Your task to perform on an android device: In Connected devices setting turn on the bluetooth & pair it with Nothing phone 1 device
Image 1: 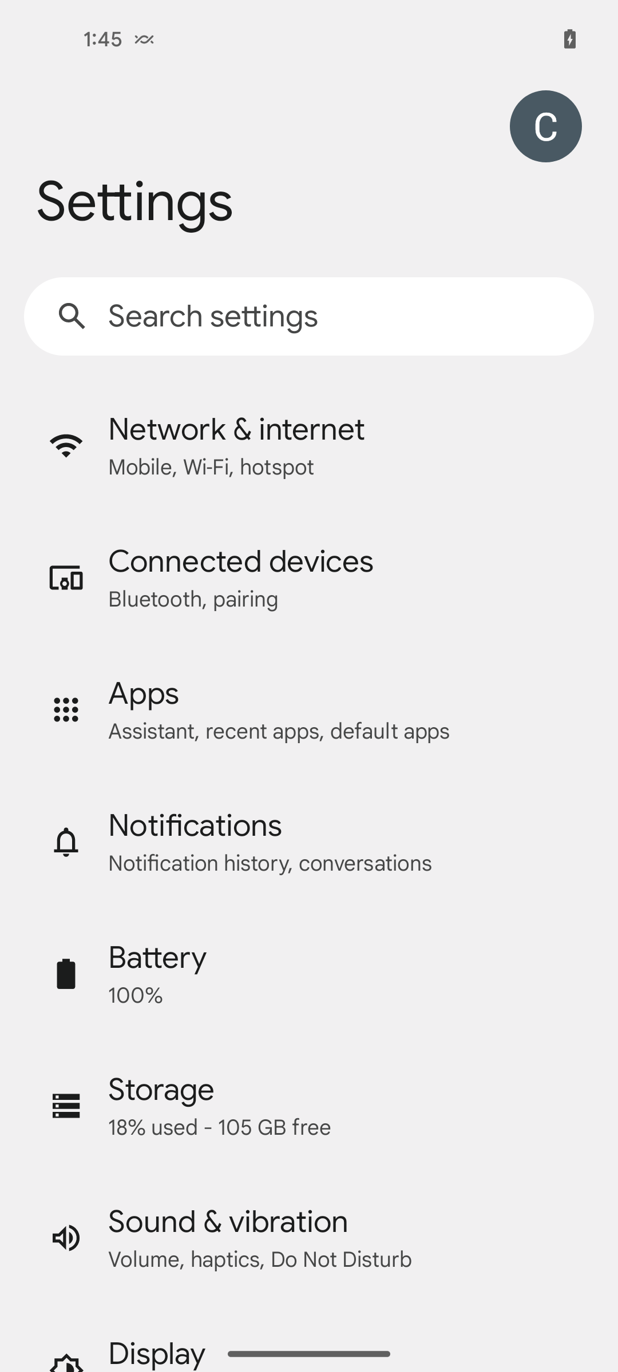
click on Connected devices
Step 1: click (241, 561)
Image 2: 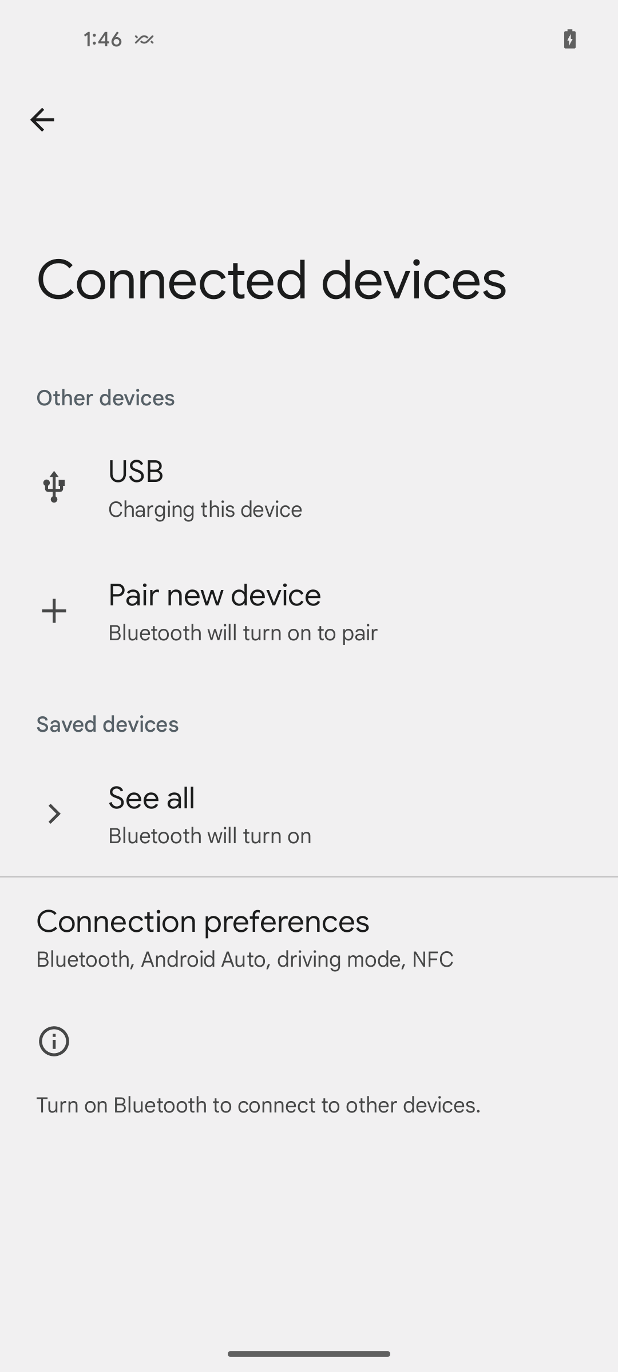
click on connection preferences option
Step 2: click (203, 922)
Image 3: 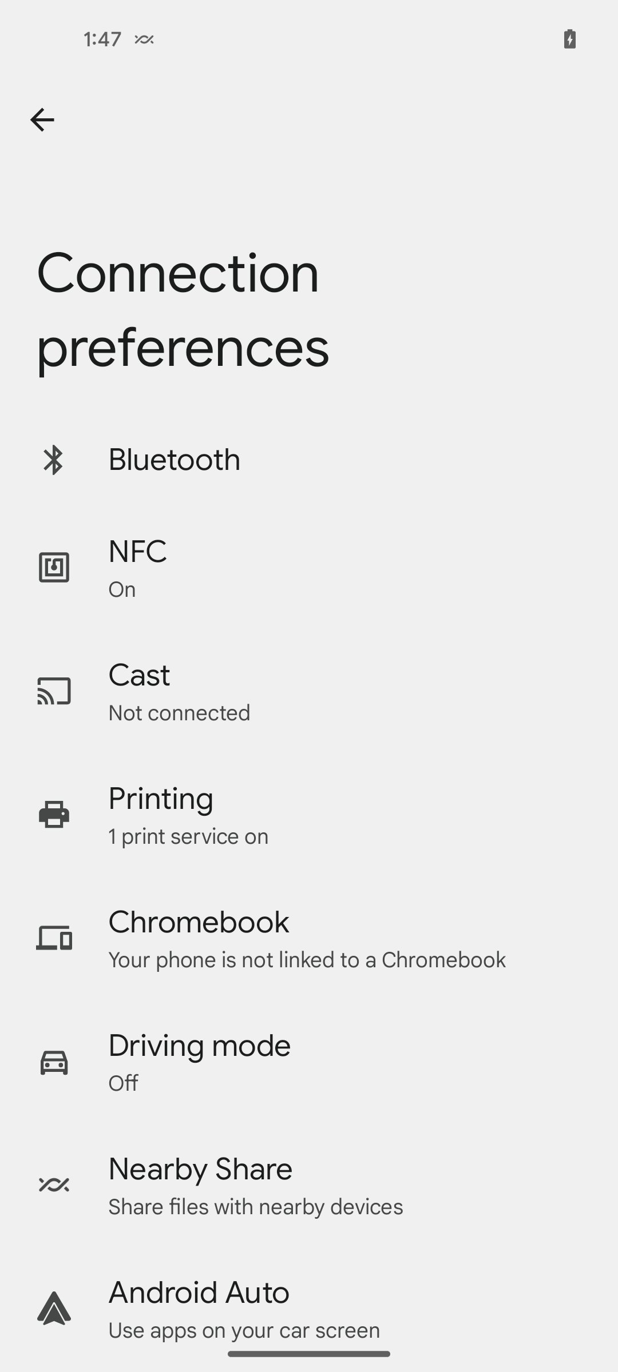
click on the Bluetooth option 
Step 3: click (175, 460)
Image 4: 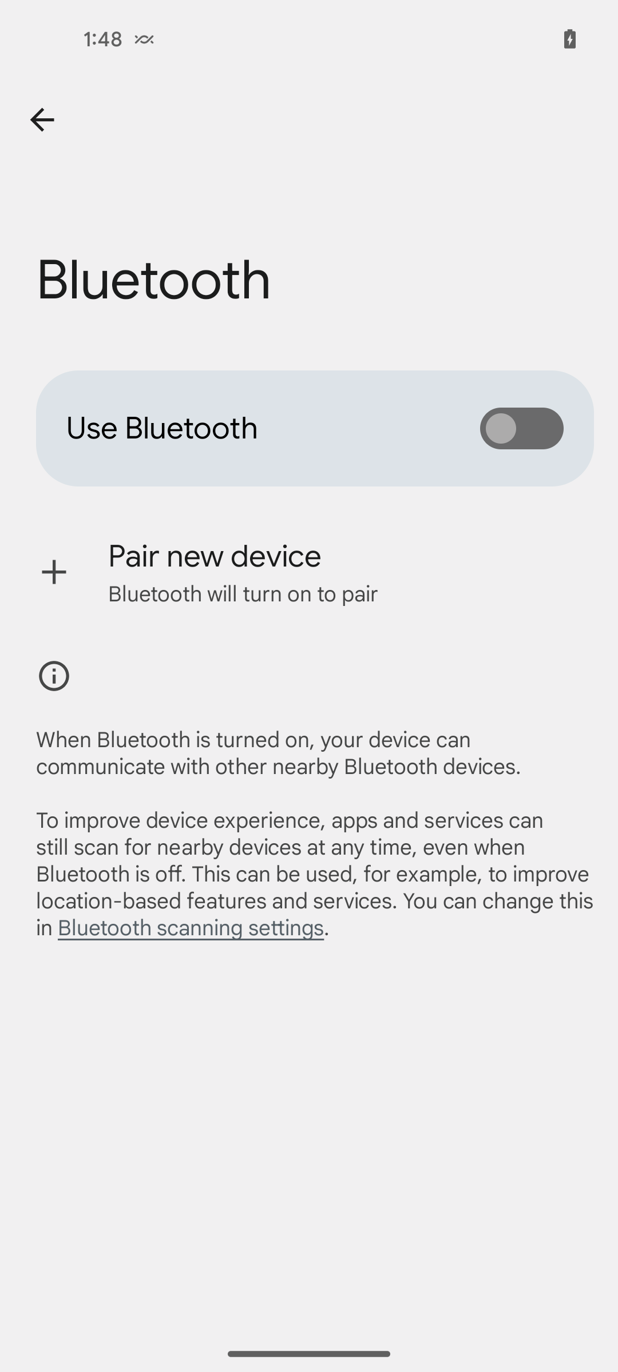
click on Use Bluetooth toggle button
Step 4: click (521, 428)
Image 6: 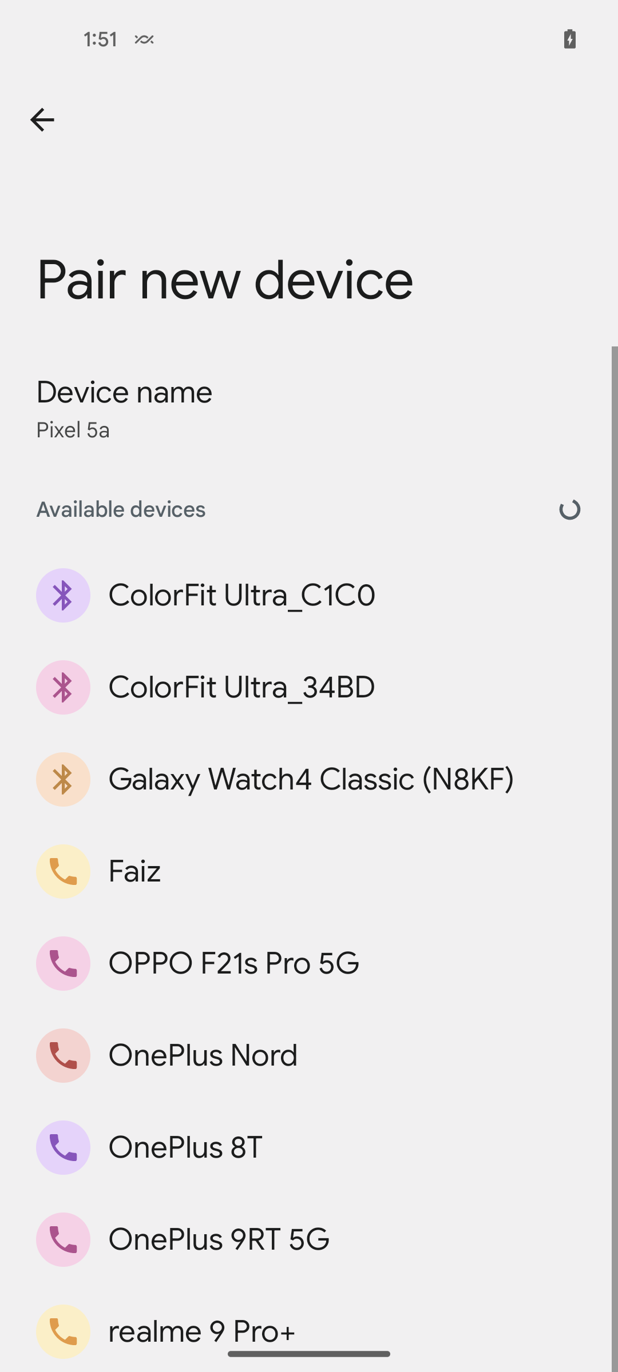
click on Pair new device
Step 6: wait
Image 7: 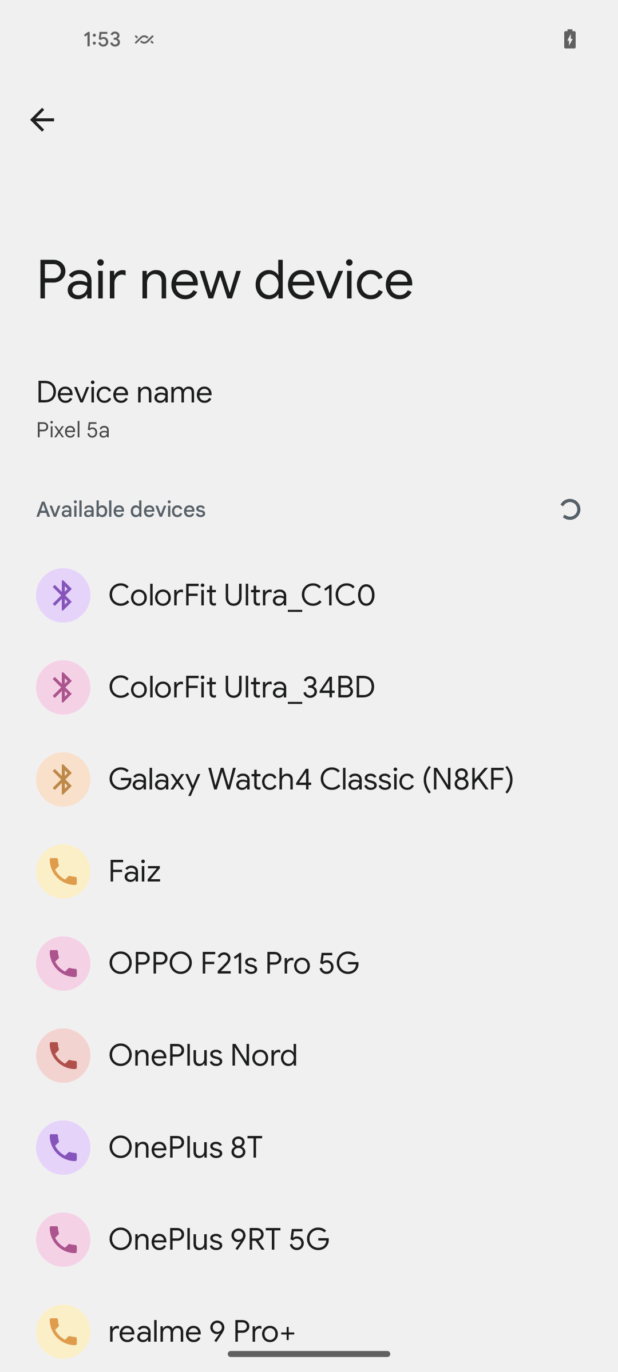
scroll down to find device to connect
Step 7: scroll down
Image 8: 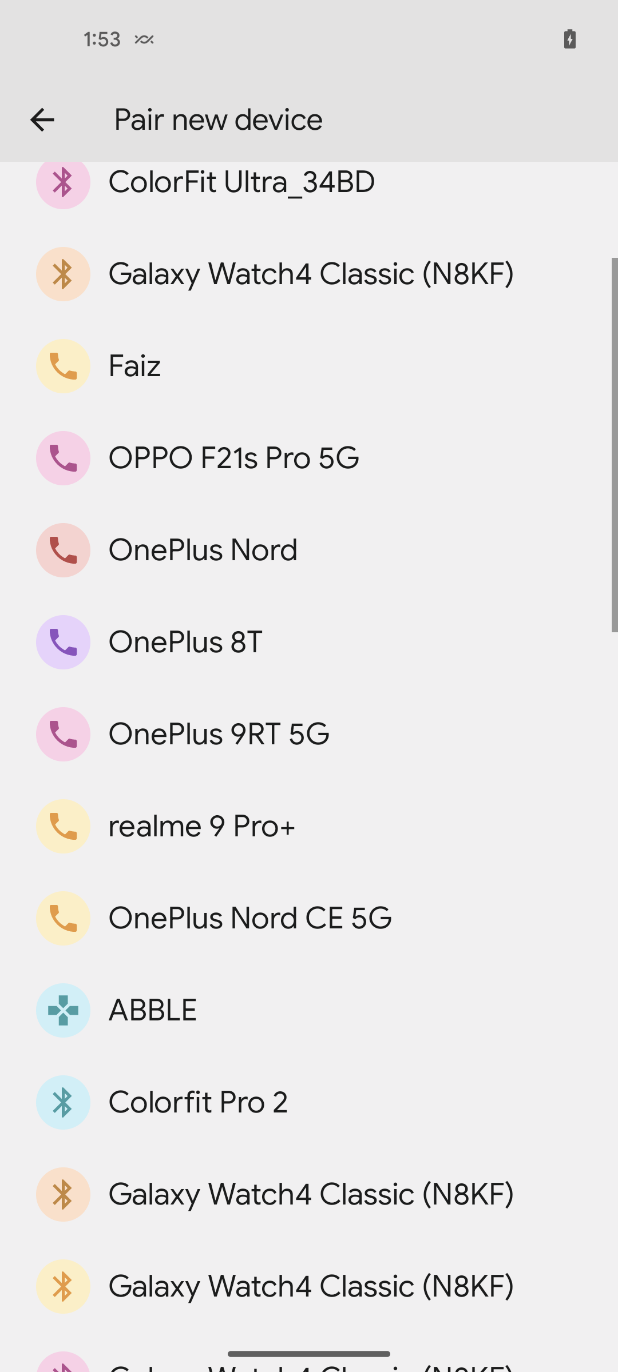
scroll down to find device to connect
Step 8: scroll down
Image 9: 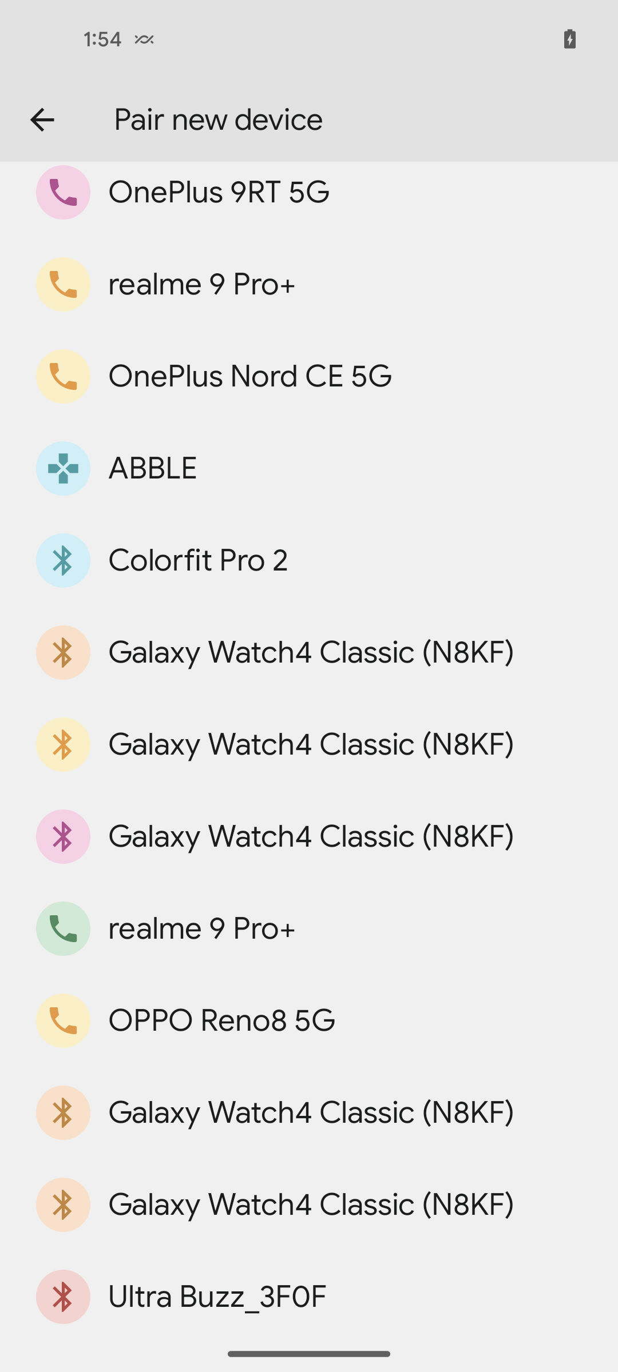
scroll down to find device to connect
Step 9: scroll down
Image 10: 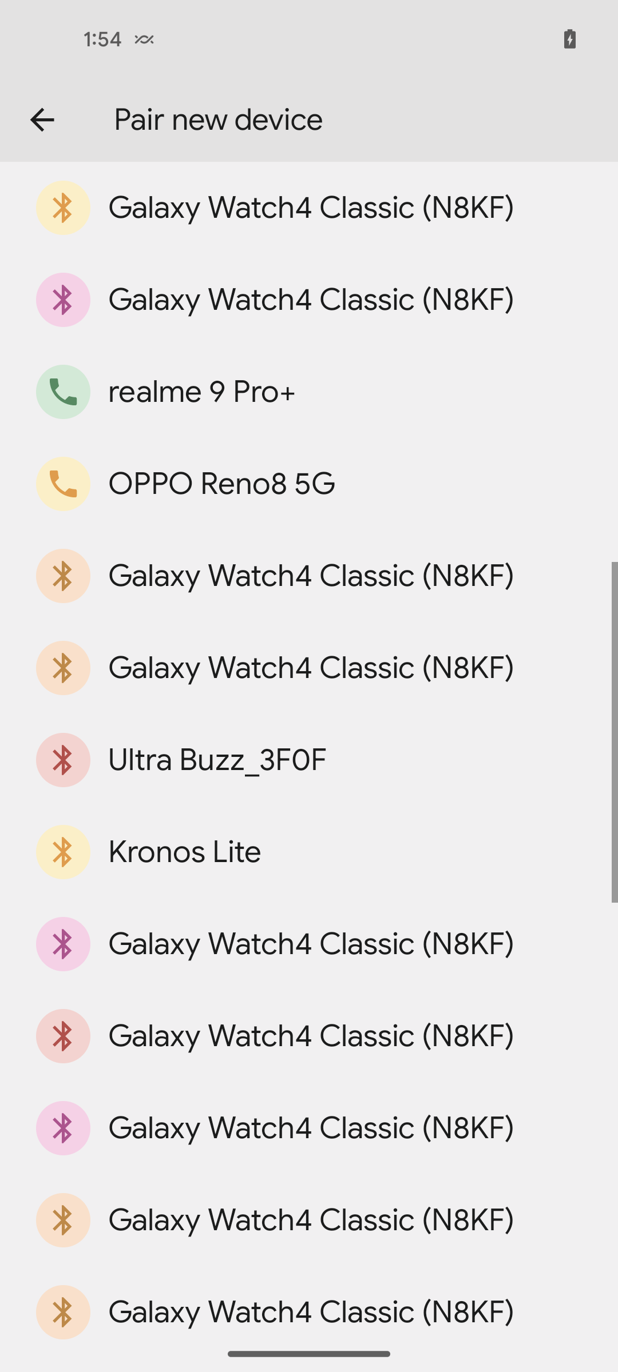
scroll down to find device to connect
Step 10: scroll down
Image 11: 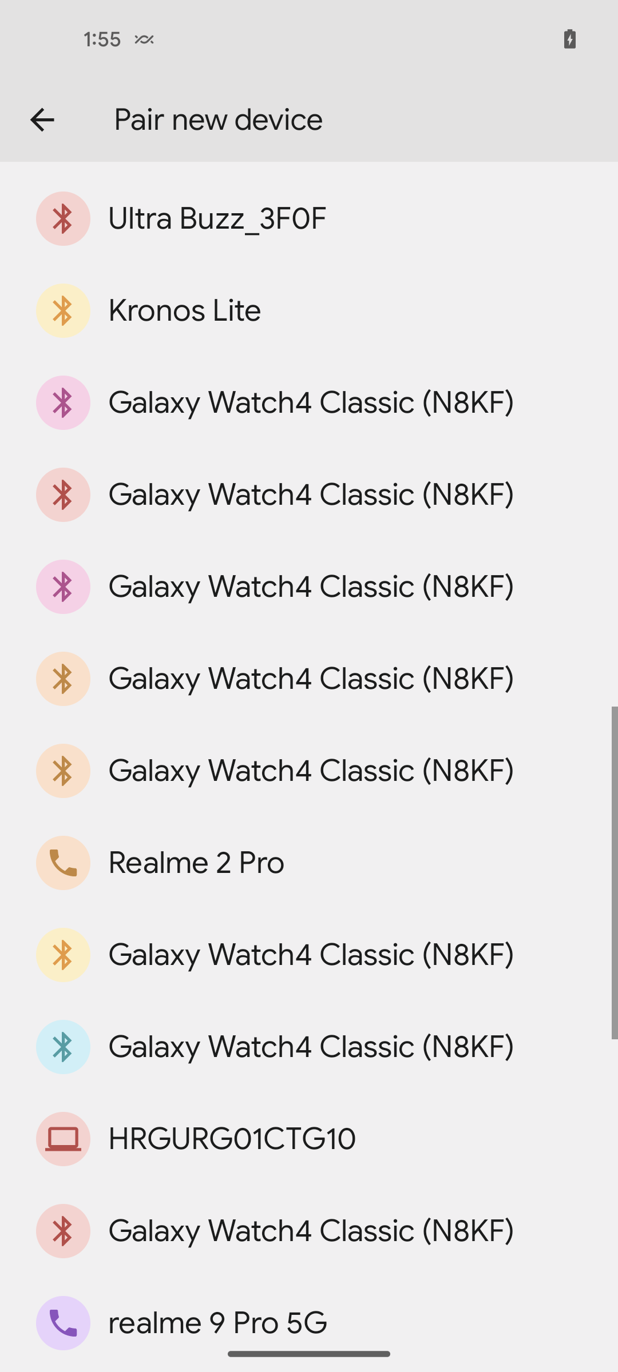
scroll down to find device to connect
Step 11: scroll down
Image 12: 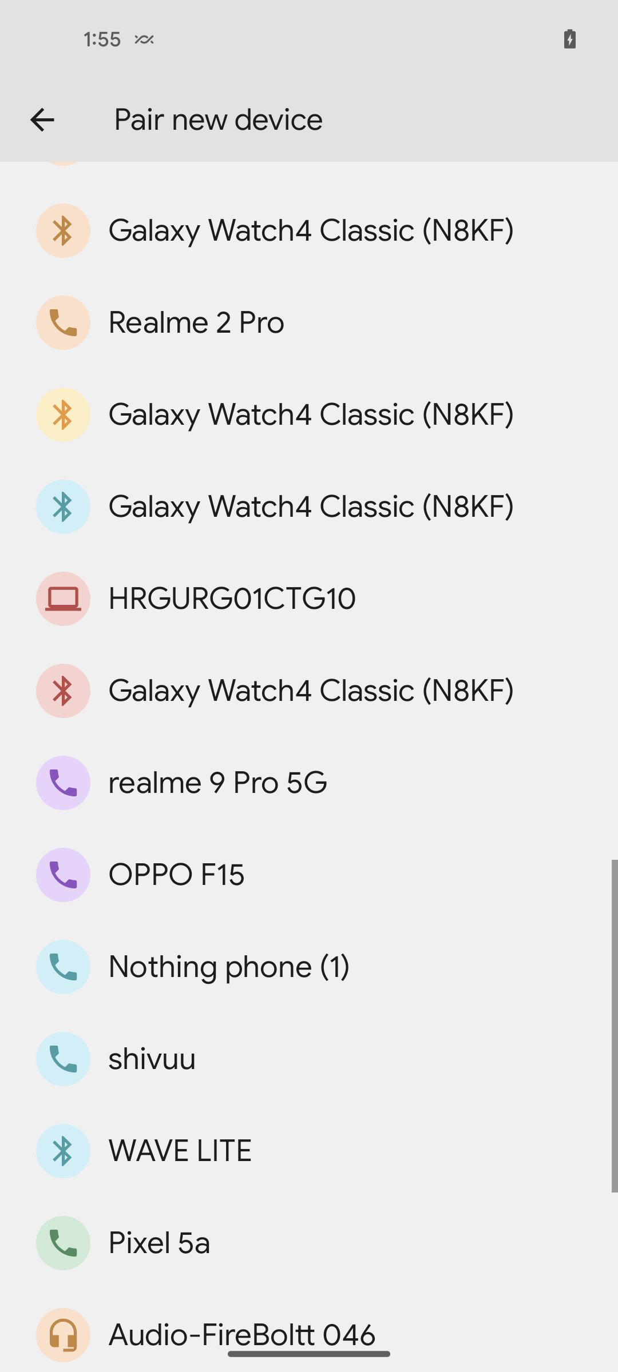
click on Nothing phone 1 device
Step 12: click (229, 967)
Image 13: 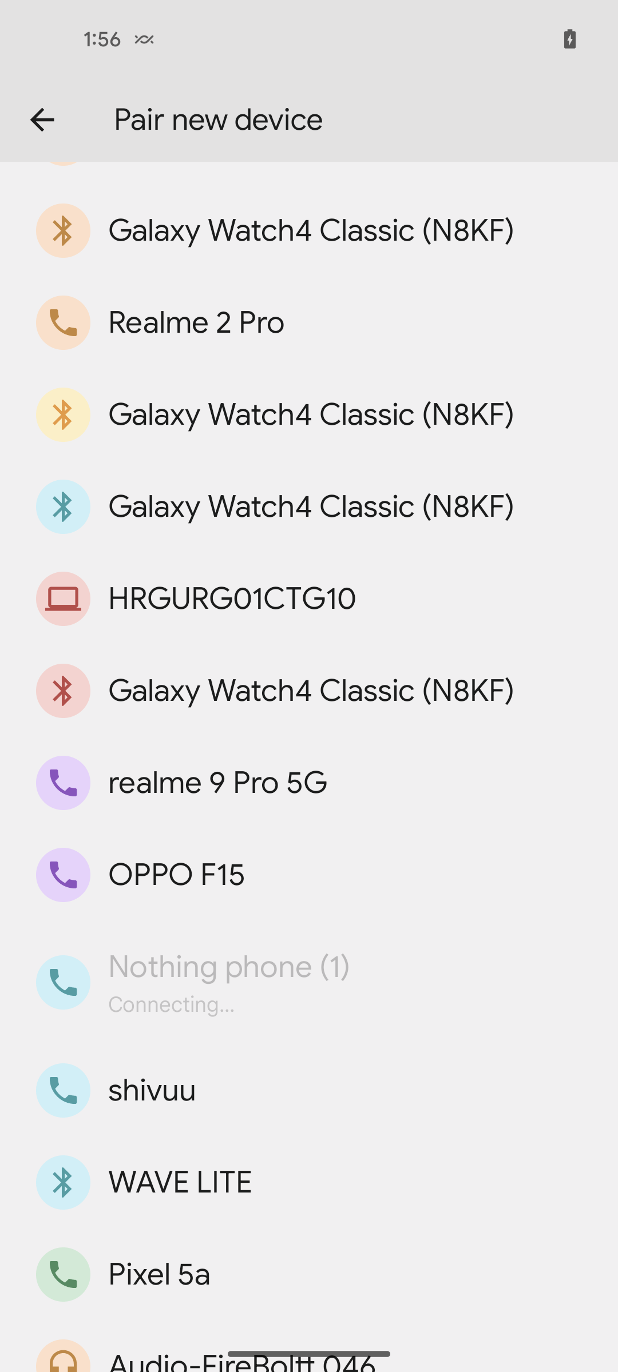
click on Nothing phone 1 device
Step 13: wait
Image 14: 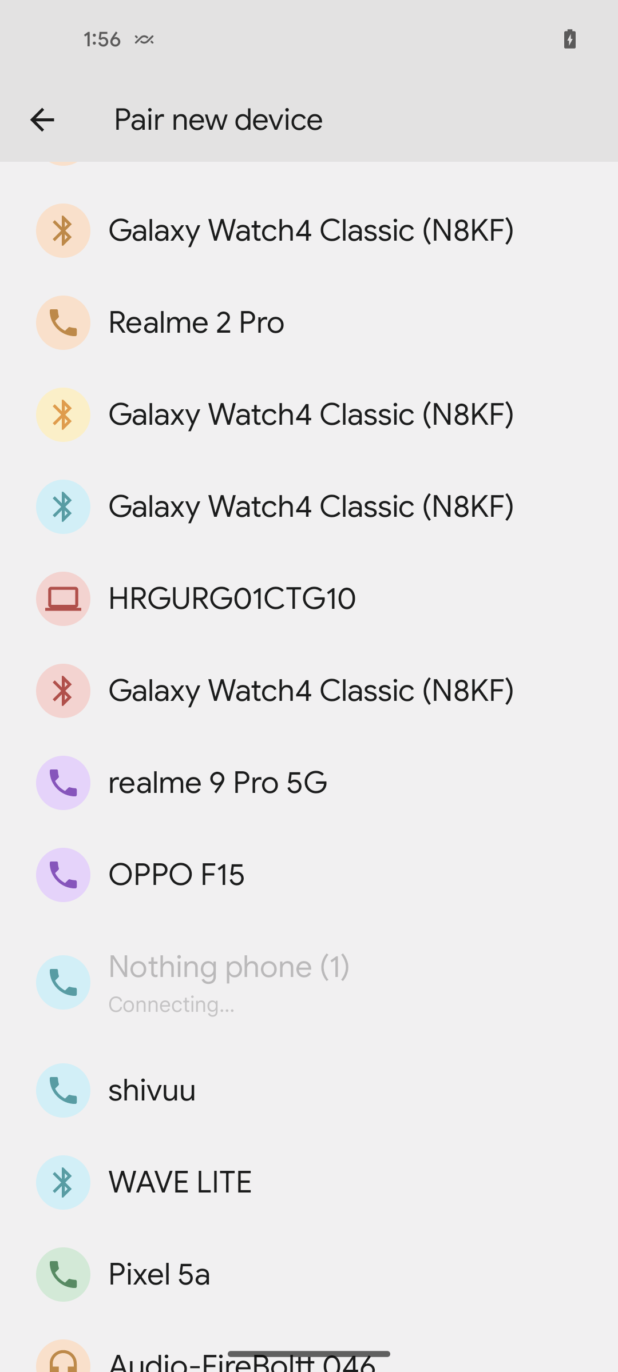
click on Nothing phone 1 device
Step 14: wait